Your task to perform on an android device: I want to save my internet data because I'm running out of it, and soon my internet data recharge will expire. Change the video quality from 240p to 144p to save internet data.
Image 0: 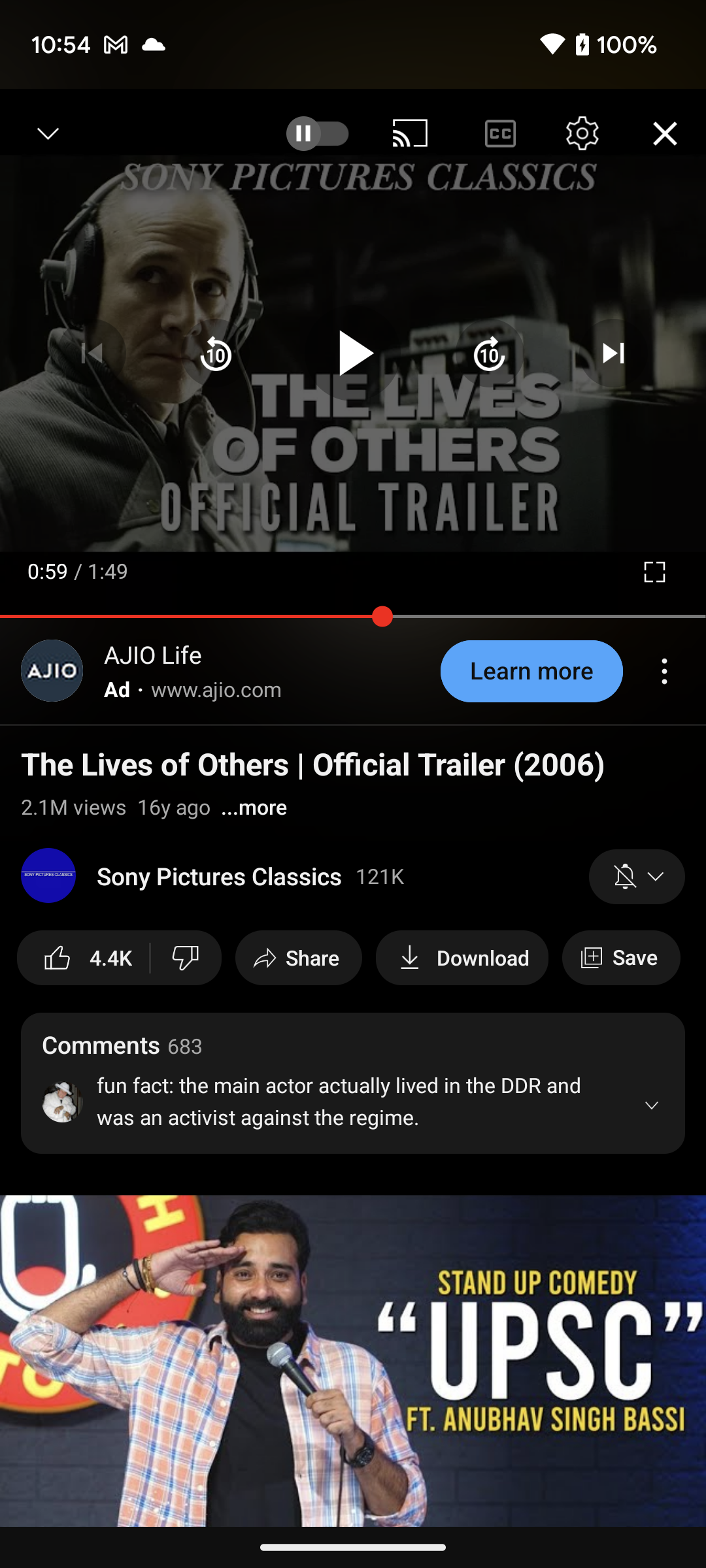
Click on the settings icon at the top right corner of the screen to change the video quality
Step 0: click (582, 133)
Image 1: 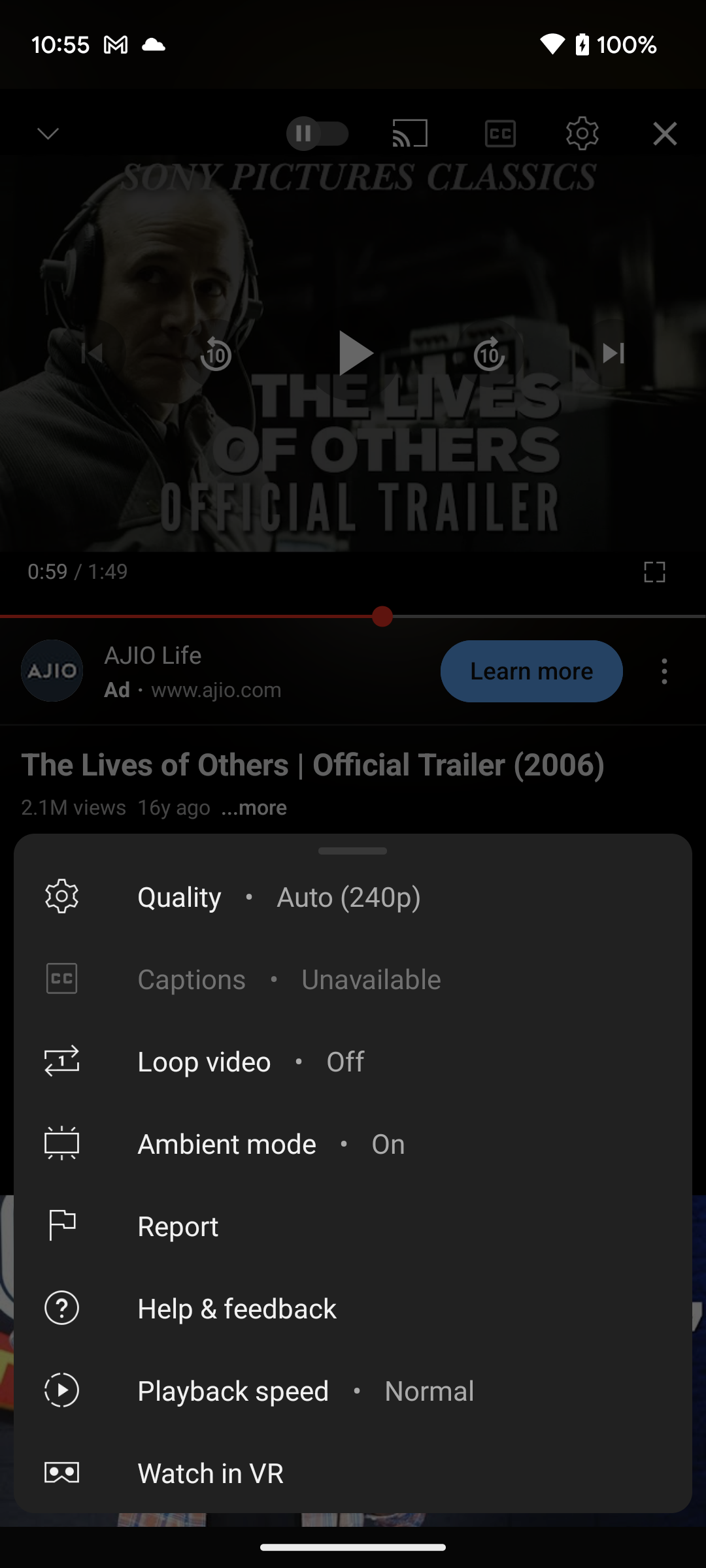
Click on the Quality to change the video quality
Step 1: click (349, 896)
Image 2: 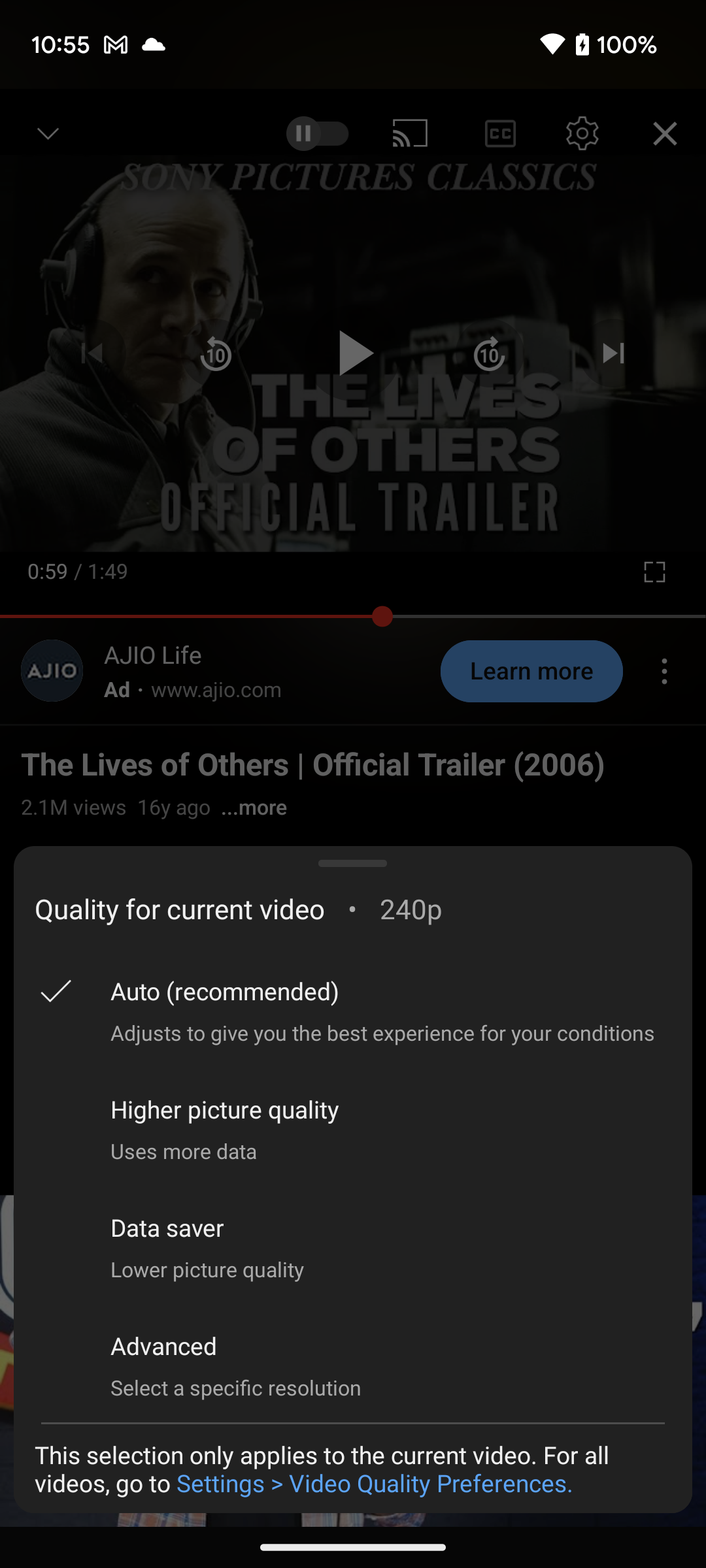
Click on the Advanced option to change the video quality
Step 2: click (353, 1363)
Image 3: 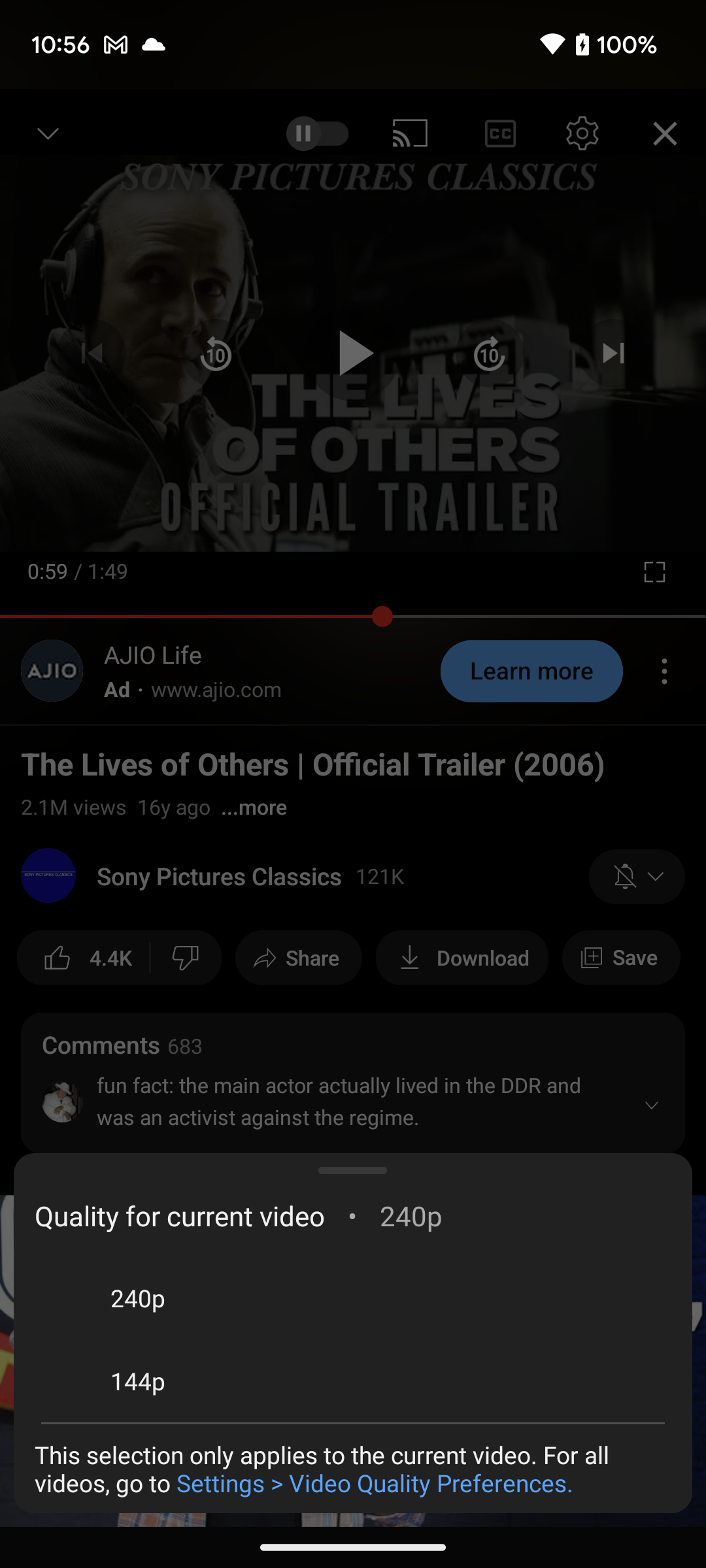
Click on the 144p to select the video quality
Step 3: click (353, 1380)